Your task to perform on an android device: Add the 2 Amazing Crocodile solid locks to the wishlist in the Etsy app
Image 0: 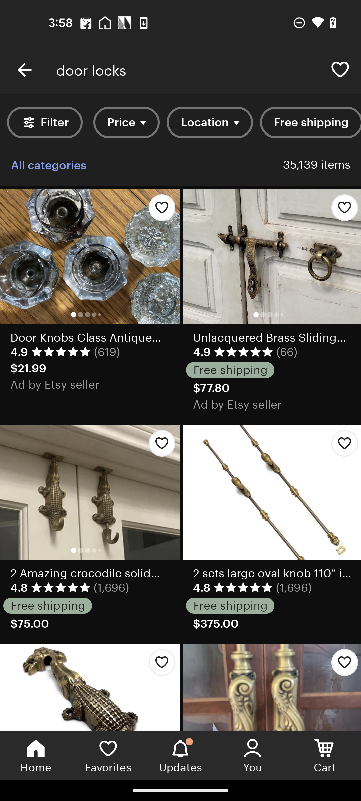
Click on the heart icon of the 2 Amazing Crocodile solid locks
Step 0: click (159, 446)
Image 1: 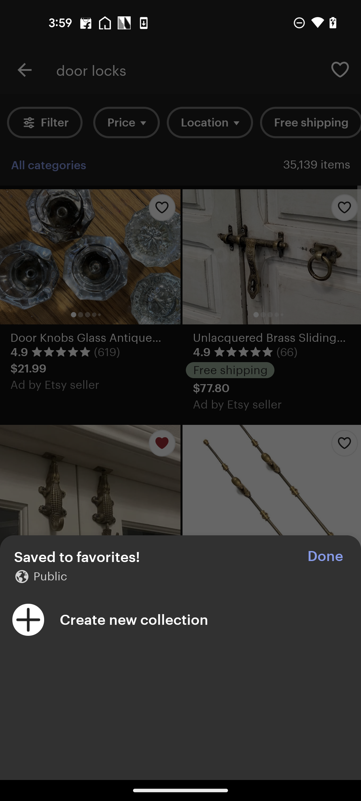
Click on the Done button
Step 1: click (325, 556)